Your task to perform on an android device: Share the song video link of Wet Leg with my friend Amelia Miller on her gmail account: amelia.miller2709@gmail.com.
Image 0: 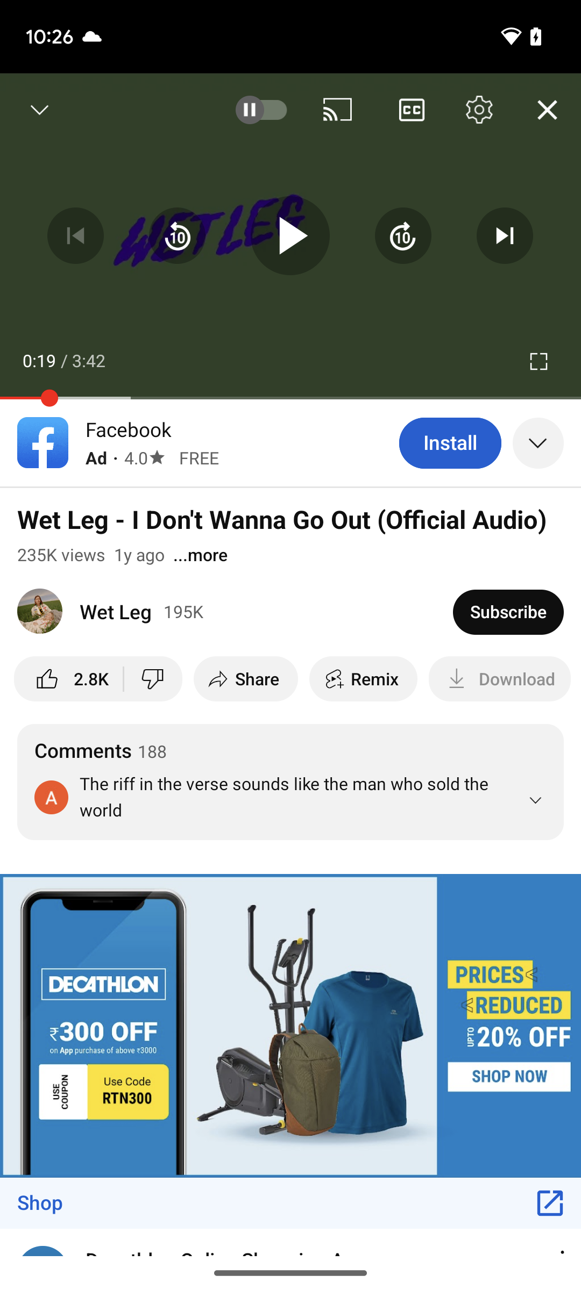
Click on the share icon below the channel name.
Step 0: click (257, 679)
Image 1: 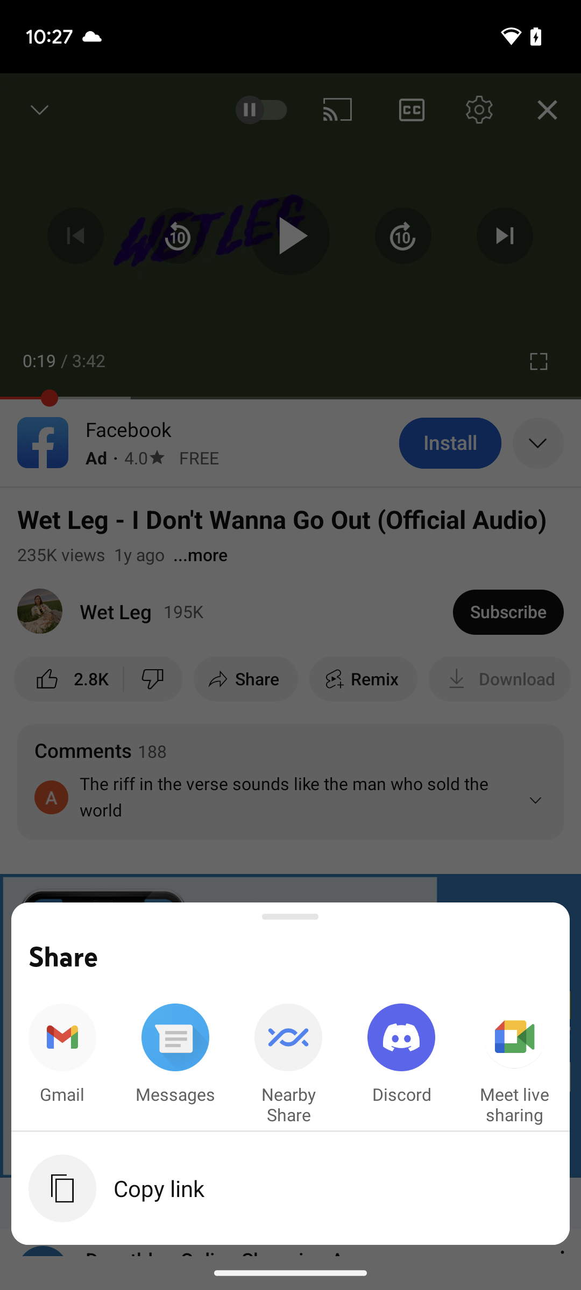
Click on Gmail.
Step 1: click (62, 1054)
Image 2: 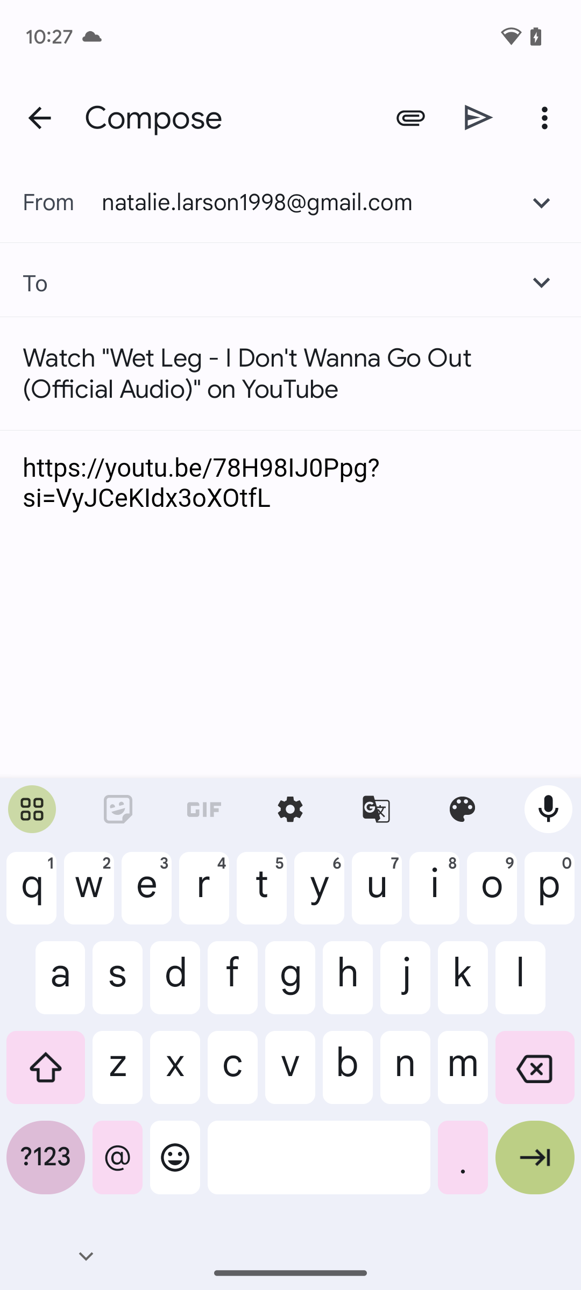
Type in the mail : amelia.miller2709@gmail.com.
Step 2: type "amelia.miller2709@gmail.com"
Image 3: 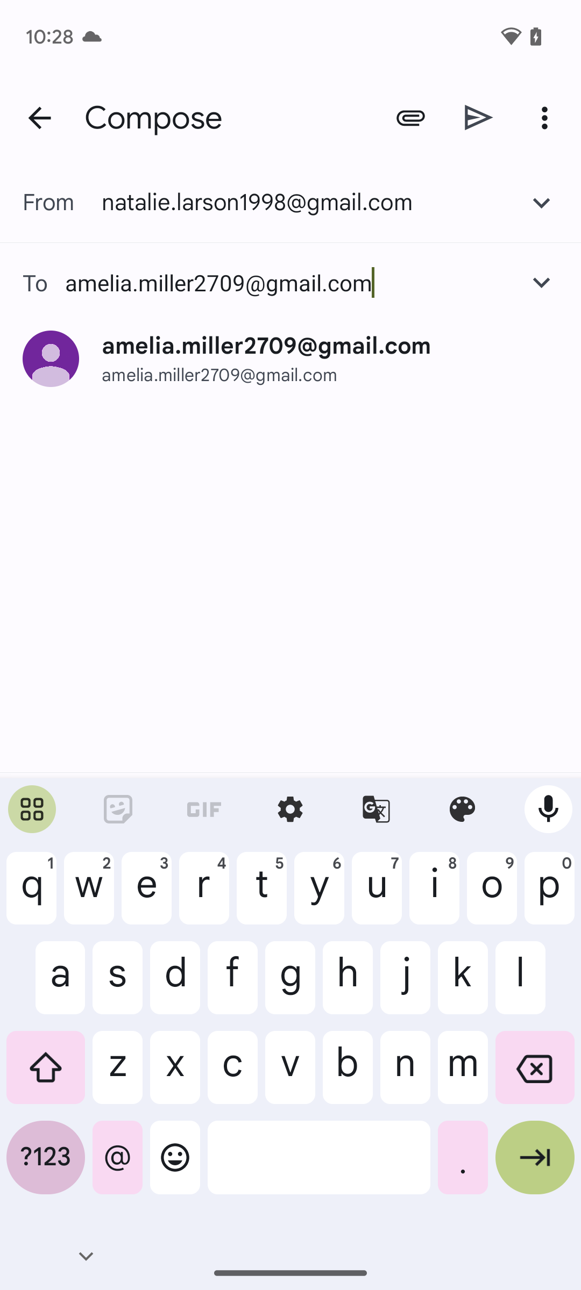
Click on the mail suggestion.
Step 3: click (266, 346)
Image 4: 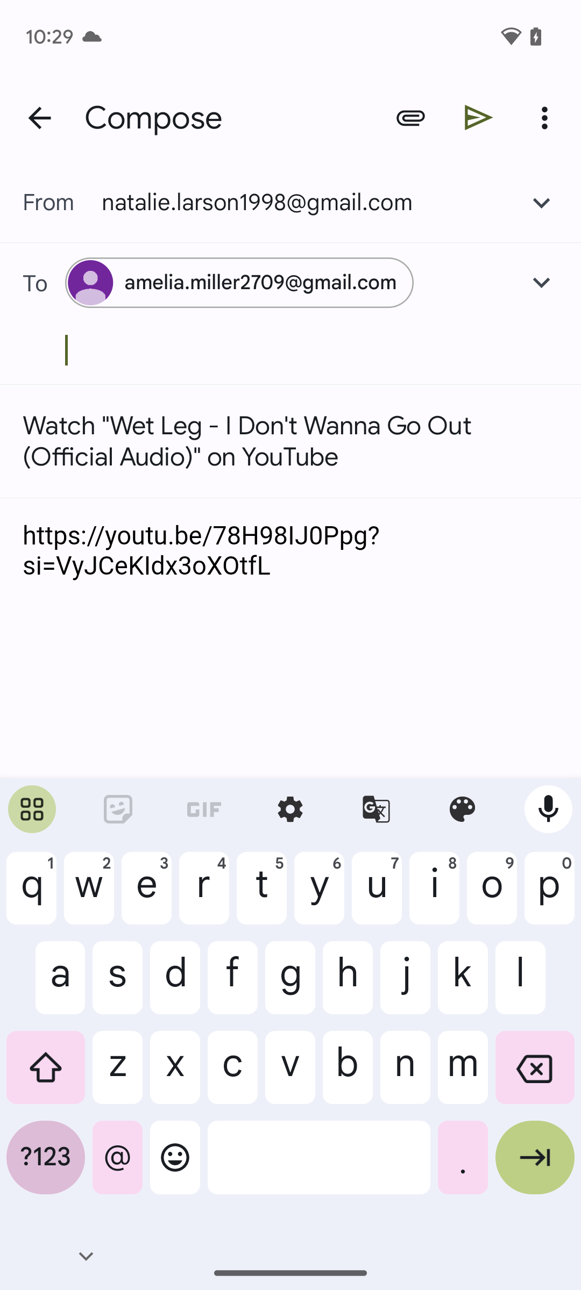
Click on the send icon at the top-right side of the screen.
Step 4: click (479, 117)